Your task to perform on an android device: As my shopping list is done, I am going to delete my email.
Image 0: 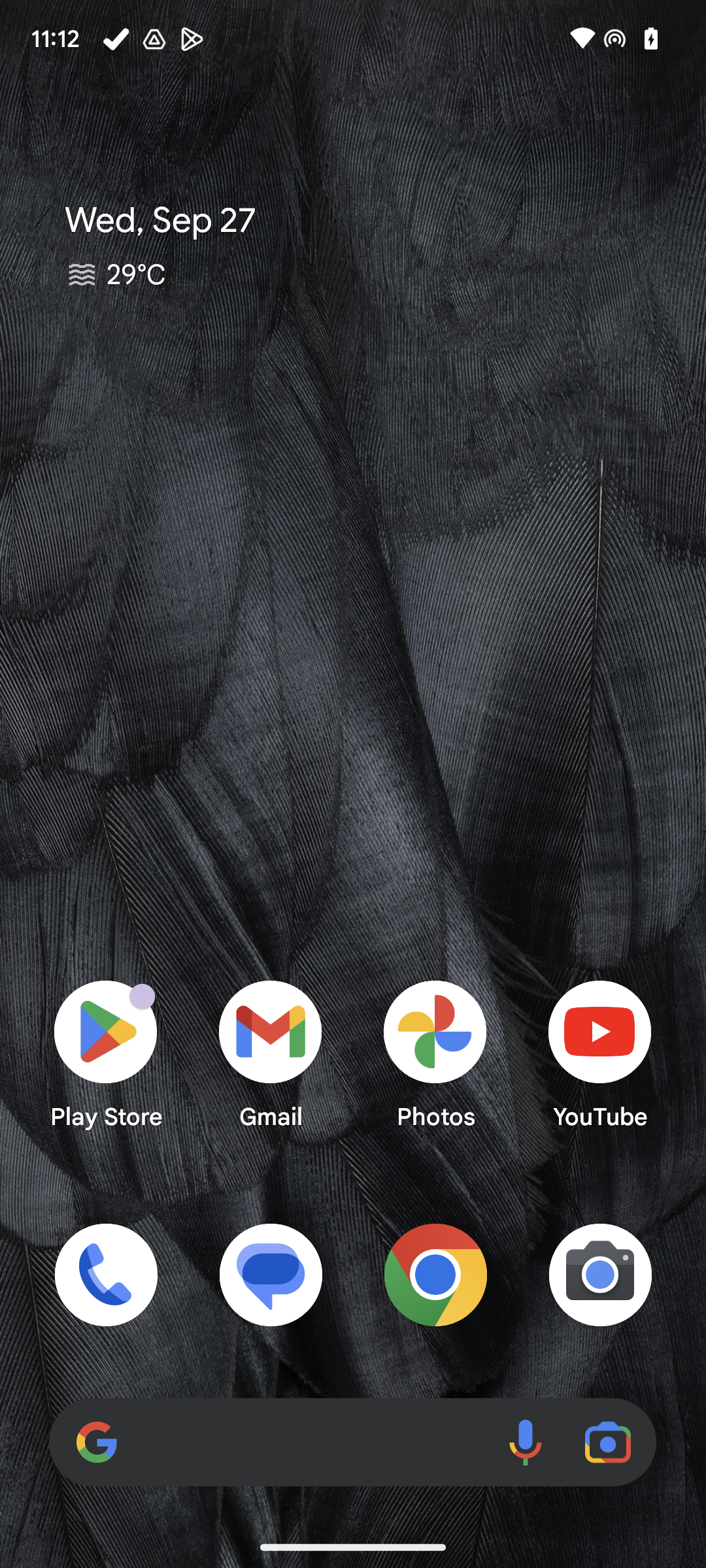
Click on the gmail app.
Step 0: click (271, 1053)
Image 1: 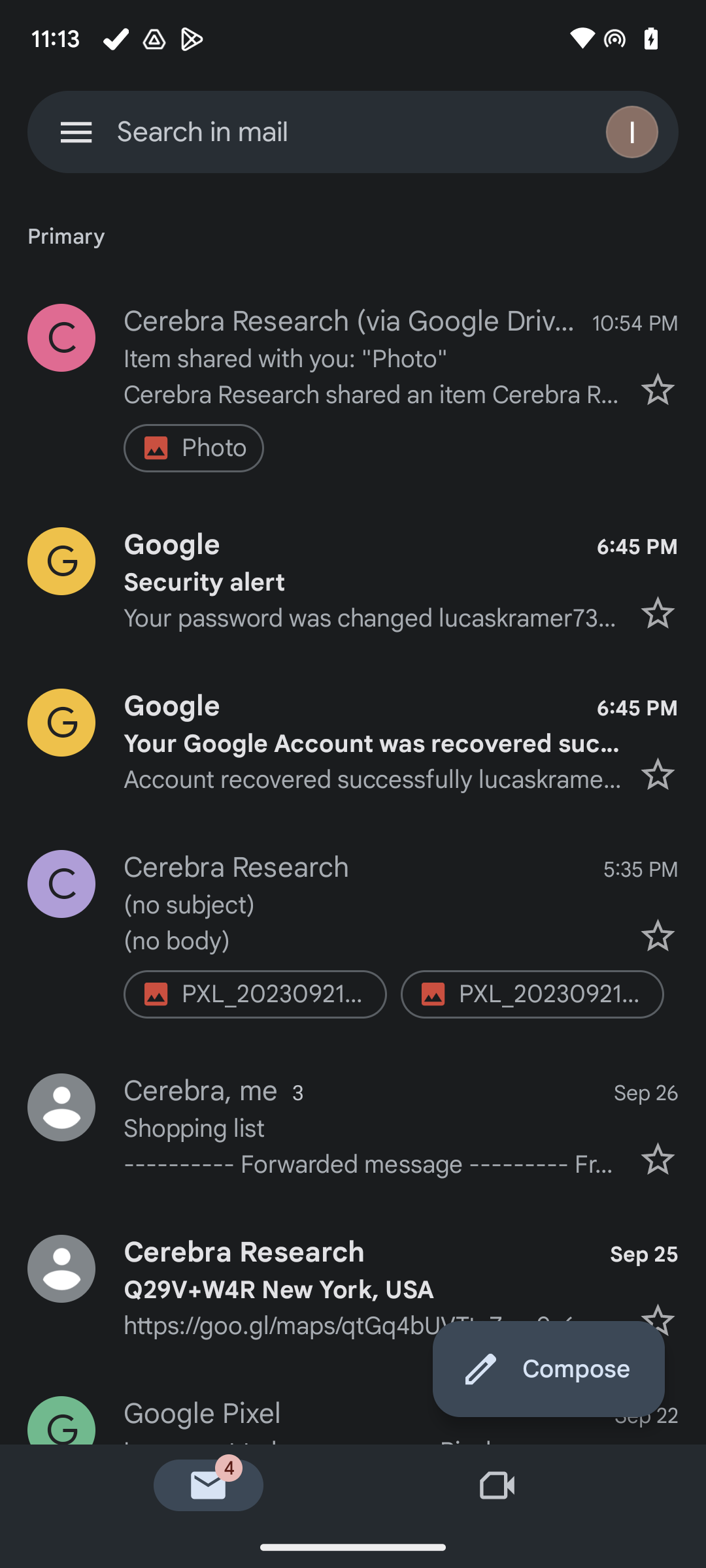
Click on Shopping list mail.
Step 1: click (373, 1128)
Image 2: 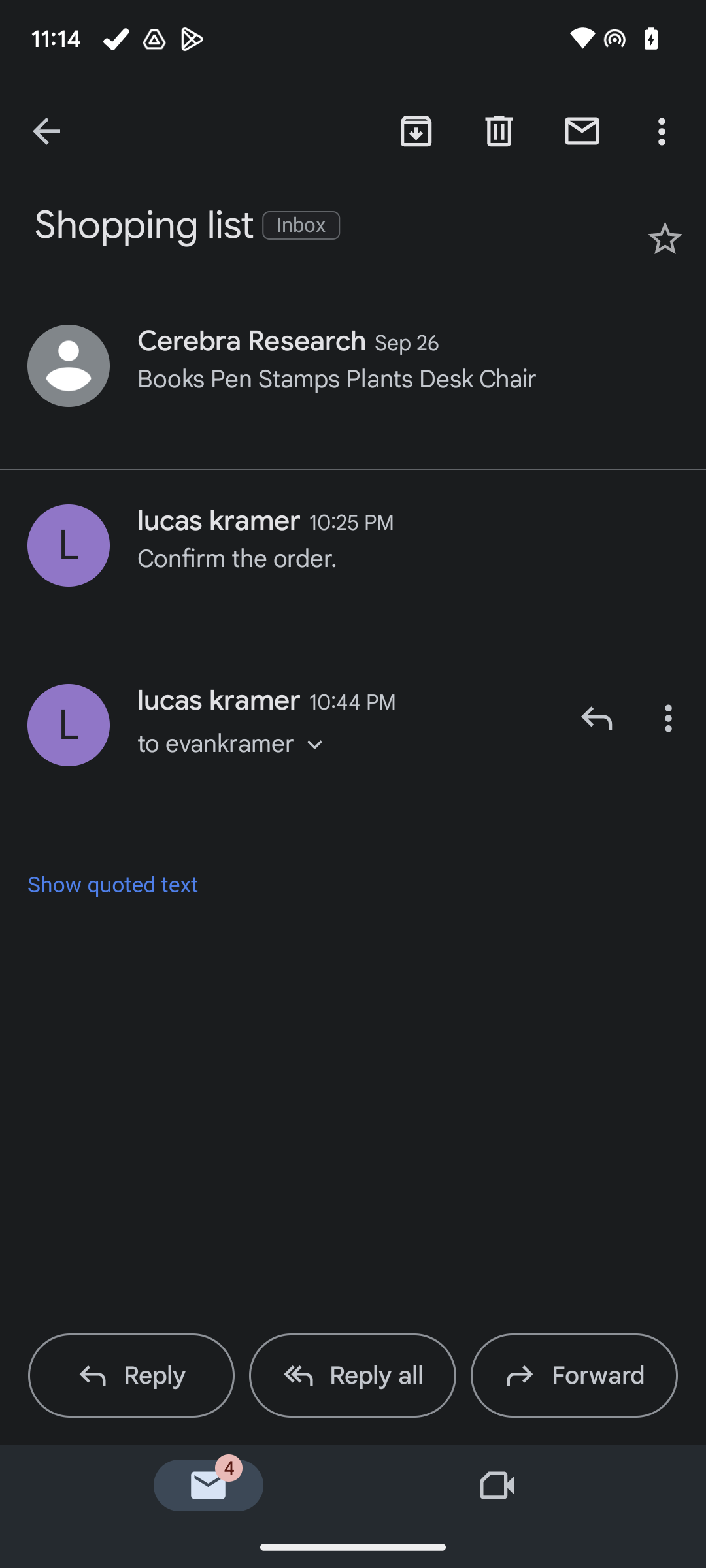
Click on Delete.
Step 2: click (499, 131)